Your task to perform on an android device: I want to search for a Techfile PDF file using the Terabox app.
Image 0: 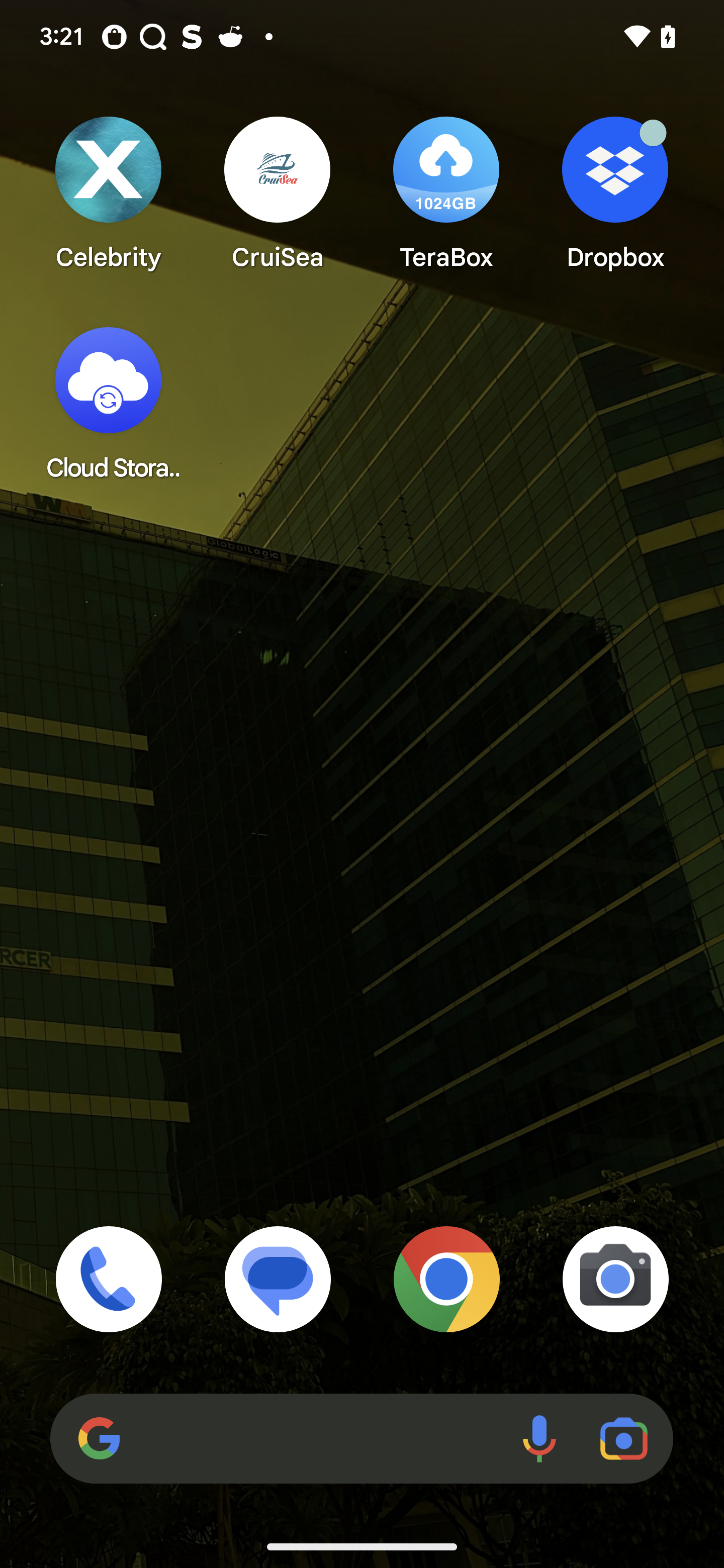
Open TeraBox app
Step 0: open app "TeraBox"
Image 1: 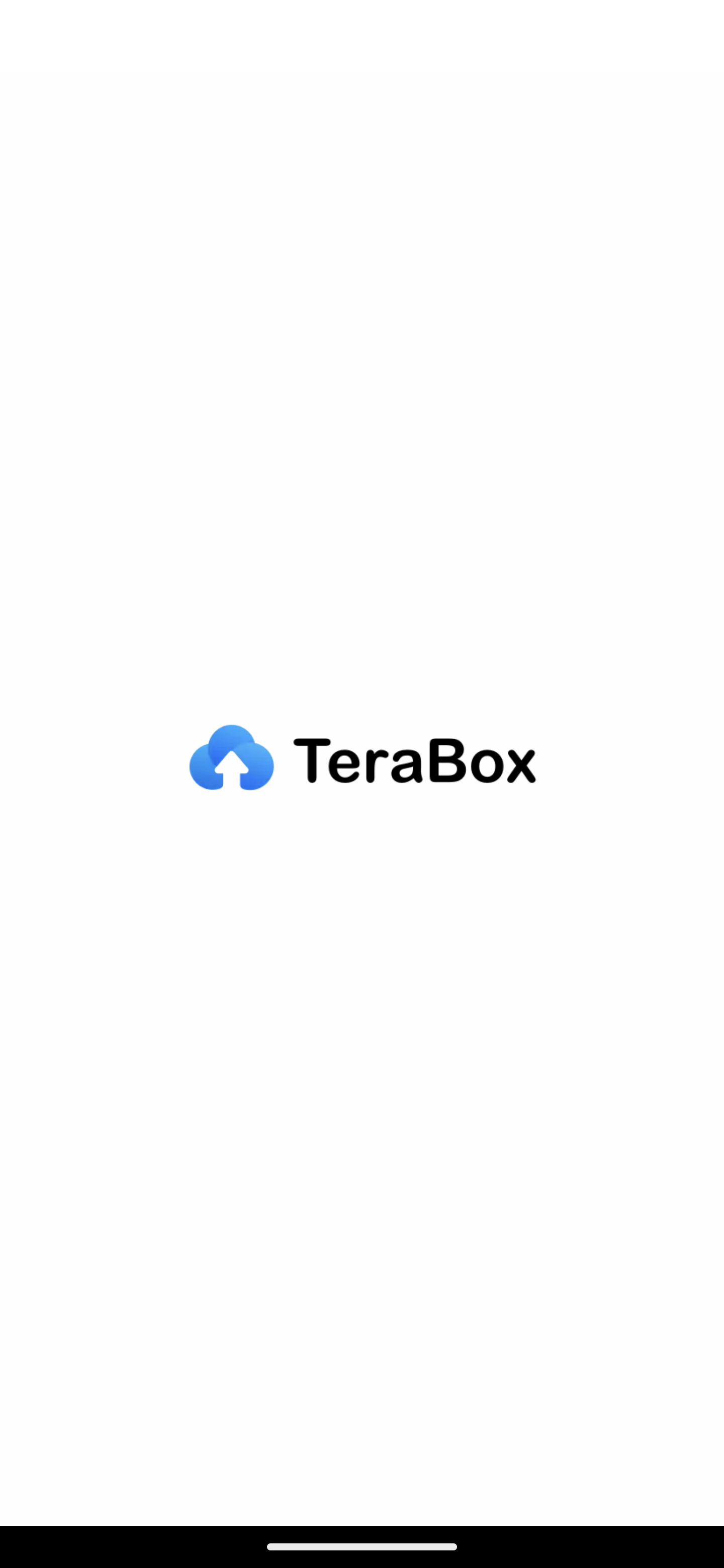
Open TeraBox app
Step 1: wait
Image 2: 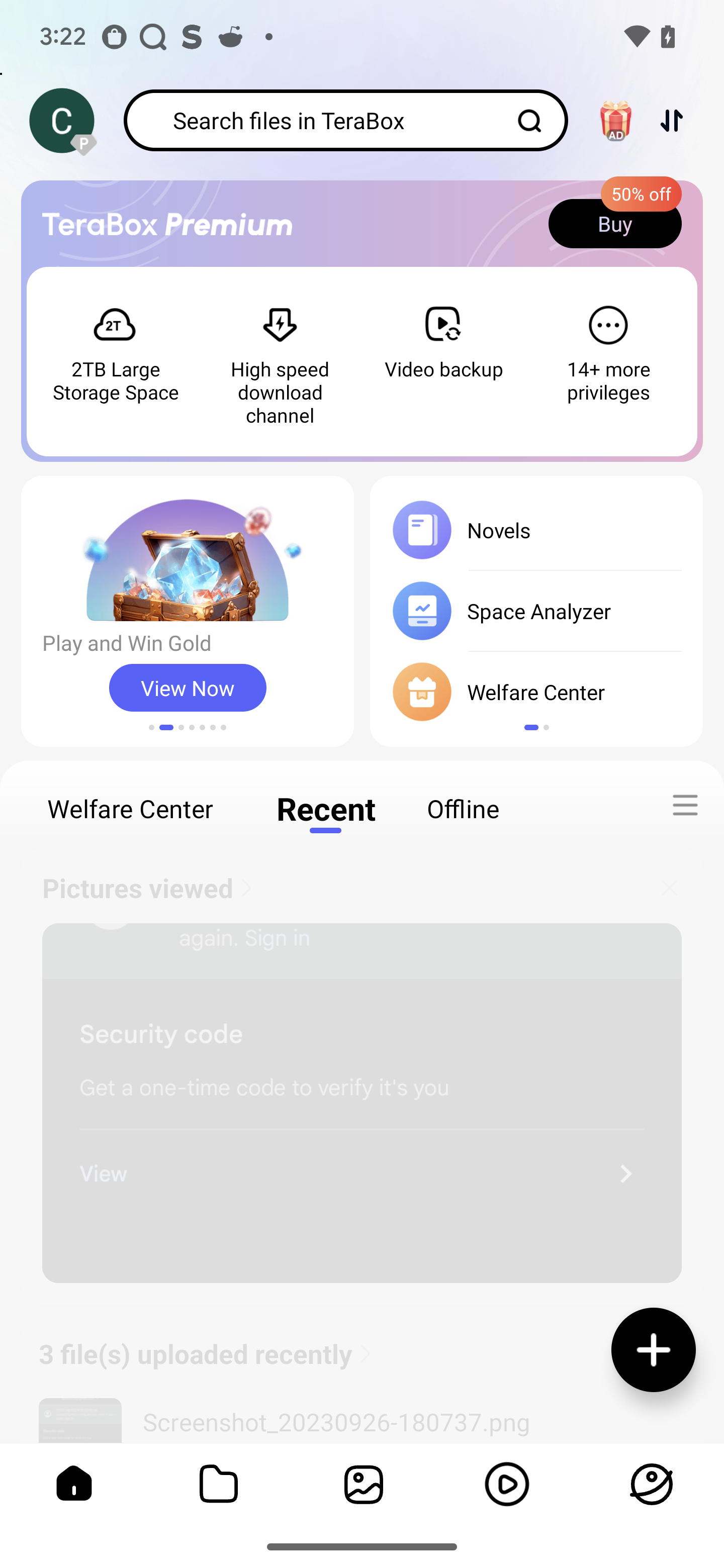
Click on the search bar
Step 2: click (289, 120)
Image 3: 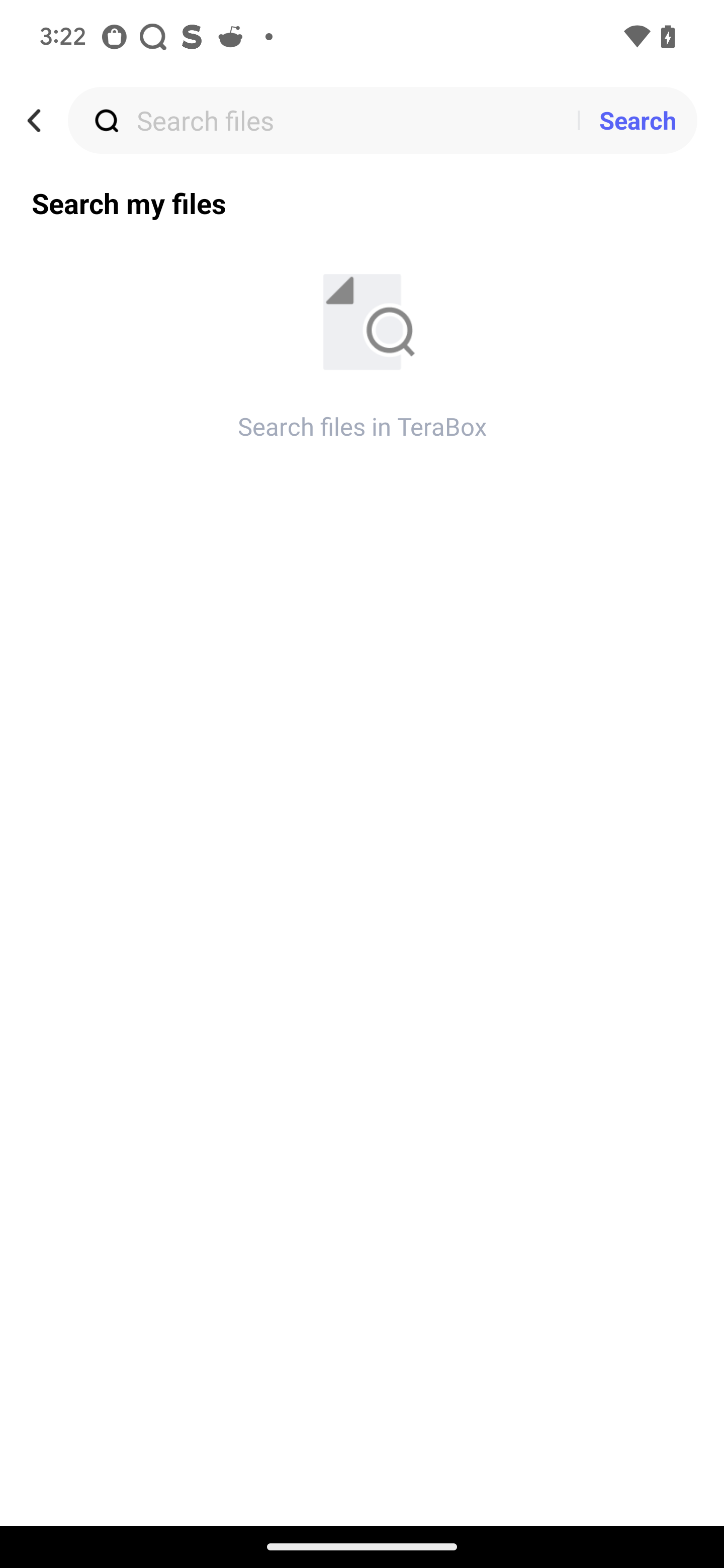
Type Techfile in the search bar
Step 3: type "Techfile"